Your task to perform on an android device: I'd like to add the grain filter effect into the drawing.
Image 0: 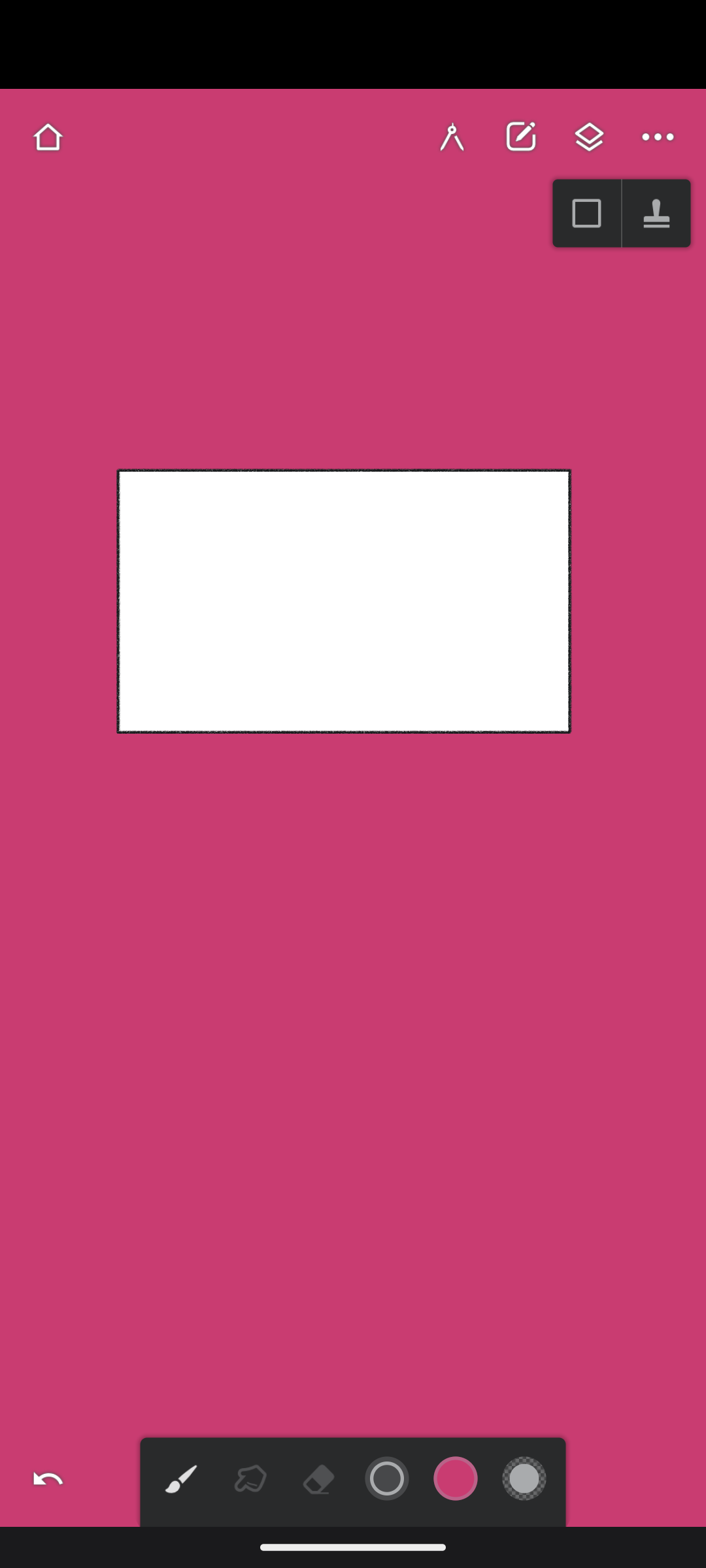
click on edit icon
Step 0: click (520, 137)
Image 1: 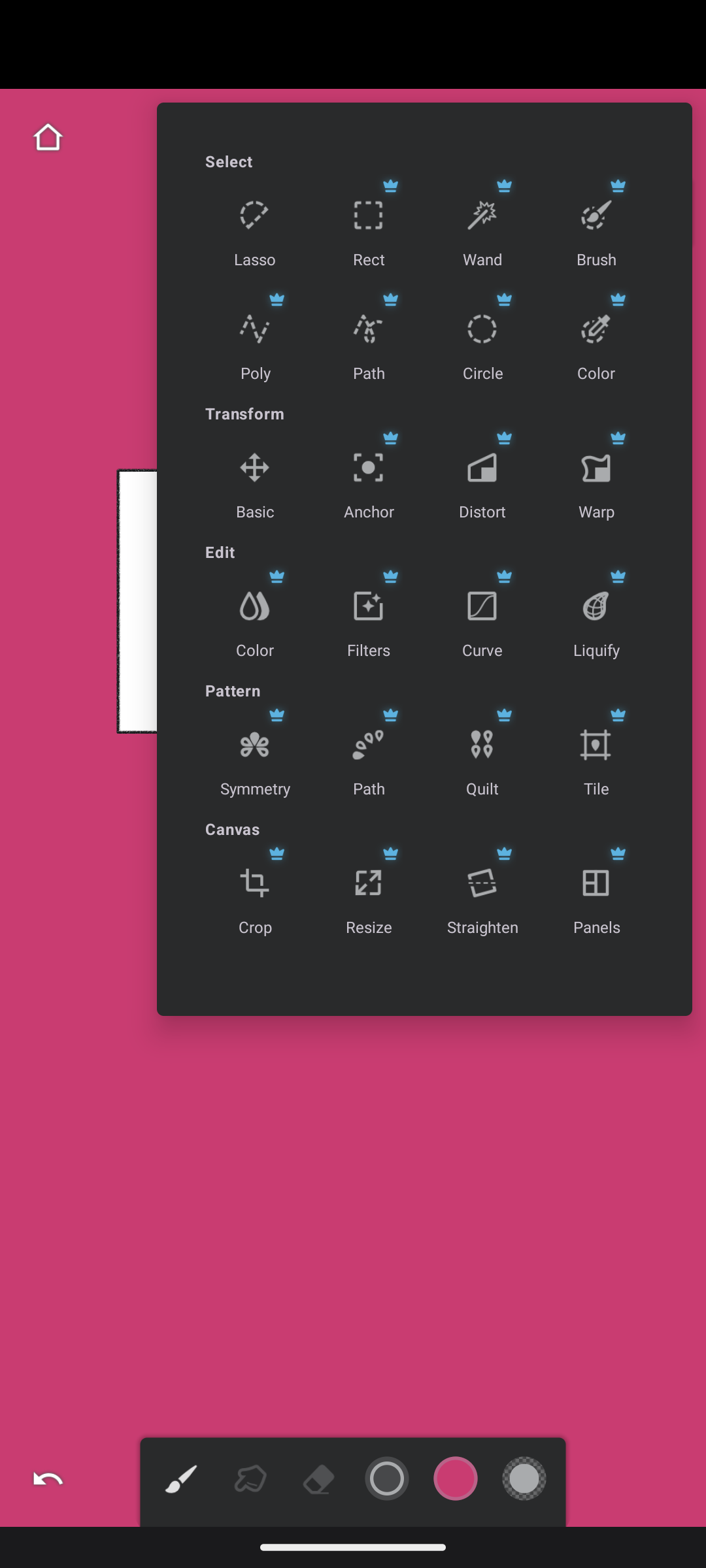
click on filters option
Step 1: click (370, 627)
Image 2: 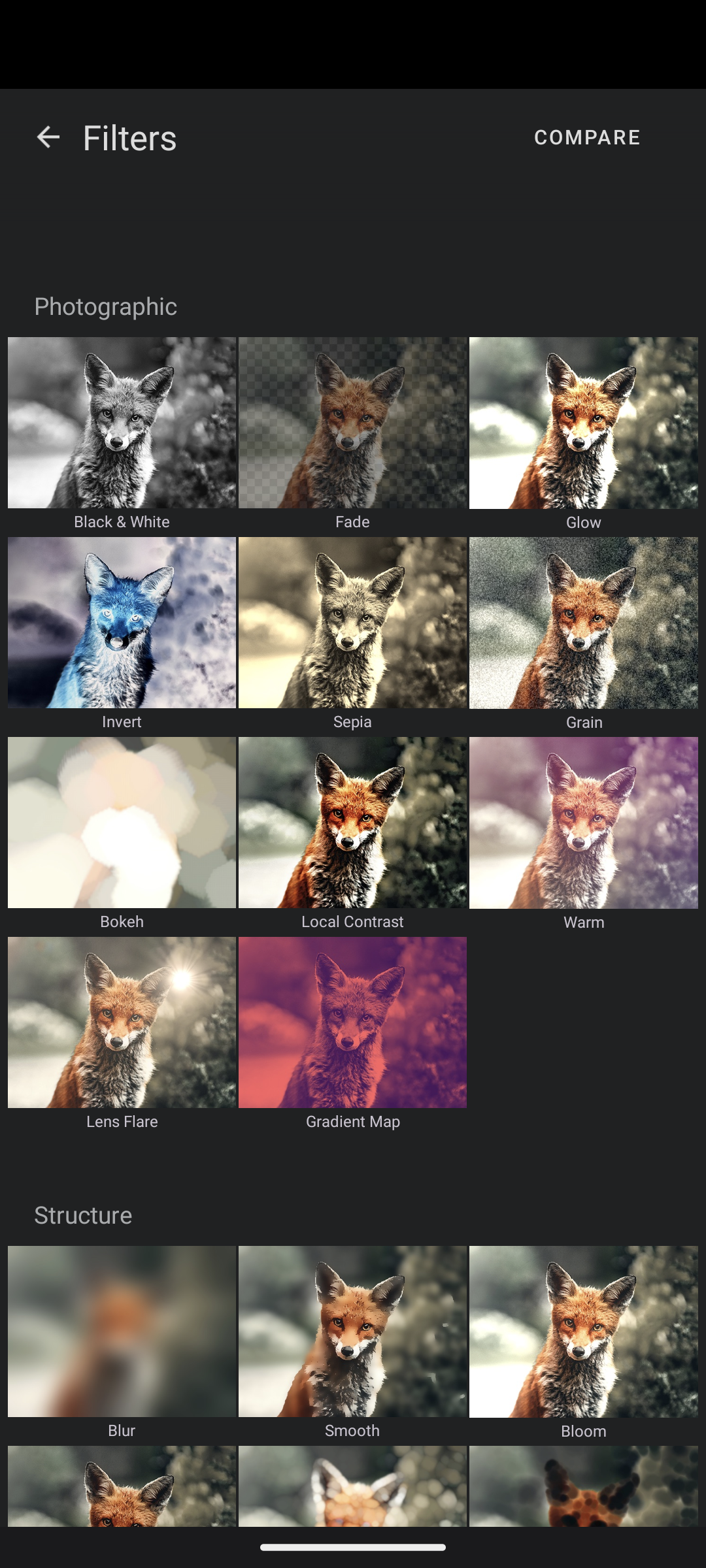
select the Grain effect
Step 2: click (614, 672)